Your task to perform on an android device: I am going to prepare Baked Tofu cheesecake for myself but dont know how to do so , Find the recipe for the same and launch it in the All Recipe app .
Image 0: 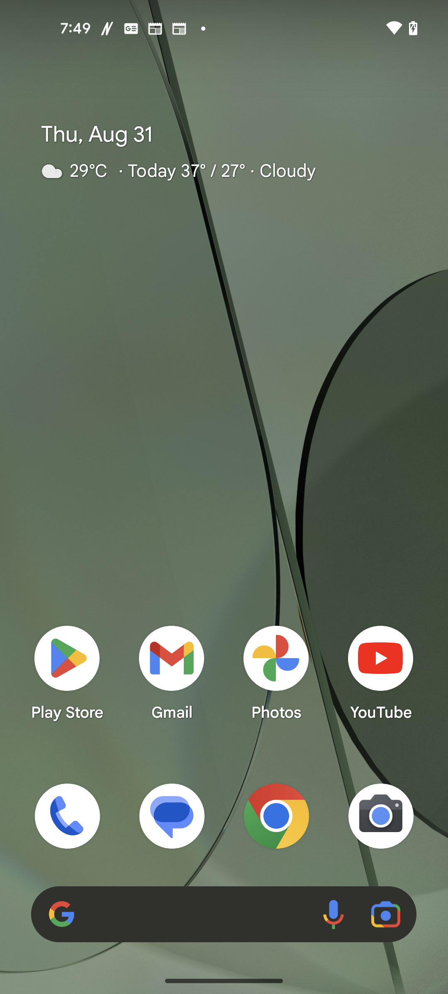
Open the All Recipe app
Step 0: open app "All Recipes"
Image 1: 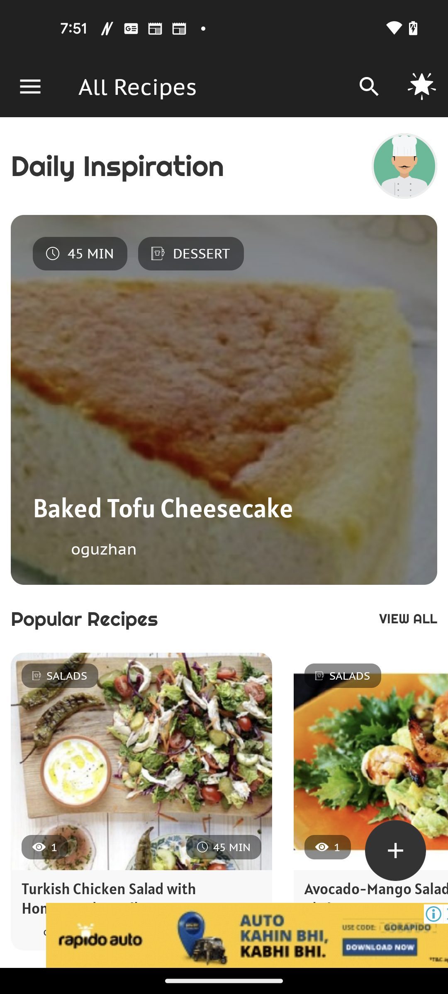
Click on the search icon at the top of the screen
Step 1: click (369, 87)
Image 2: 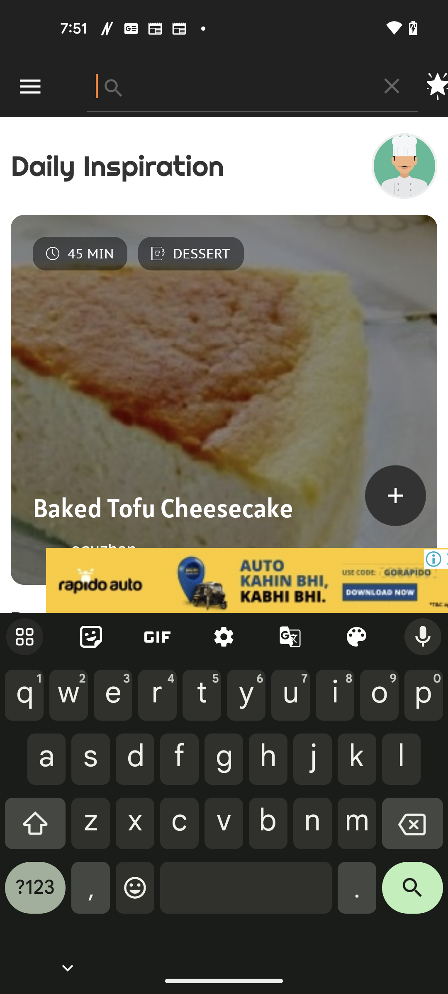
Search for Baked Tofu cheesecake in the search bar
Step 2: type "Baked Tofu cheesecake"
Image 3: 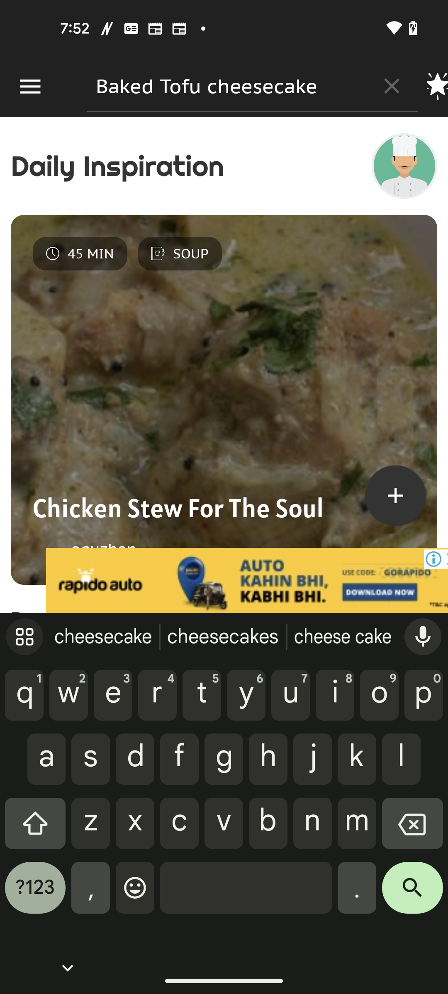
Click on the search button at the bottom right corner of the keyboard
Step 3: click (412, 894)
Image 4: 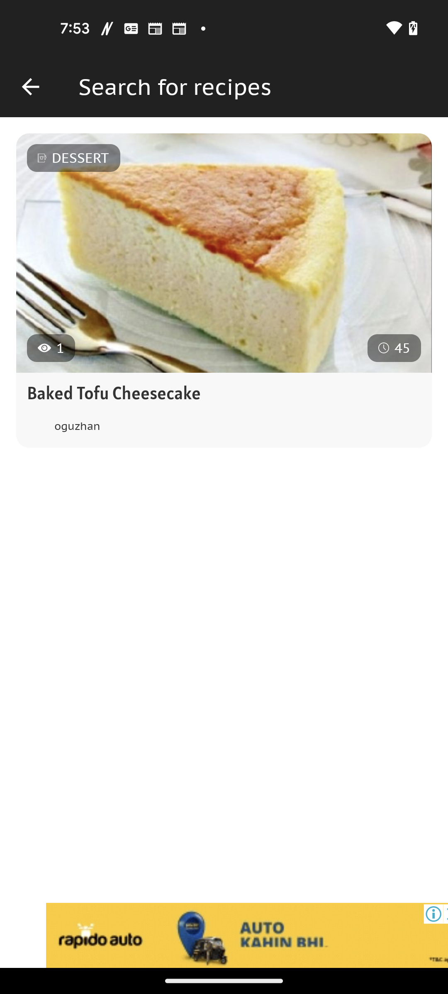
Click on the image of the cheesecake
Step 4: click (236, 226)
Image 5: 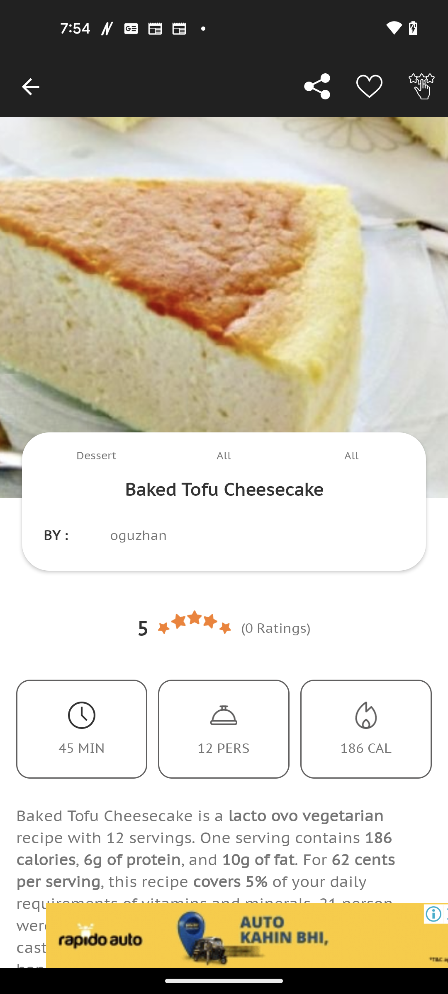
Scroll up to look for the recipe
Step 5: scroll down
Image 6: 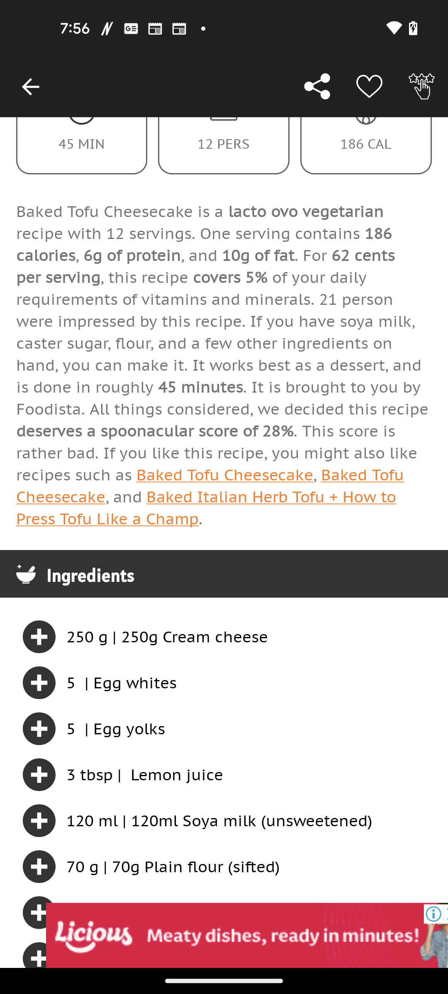
Scroll up to look for the recipe
Step 6: scroll down
Image 7: 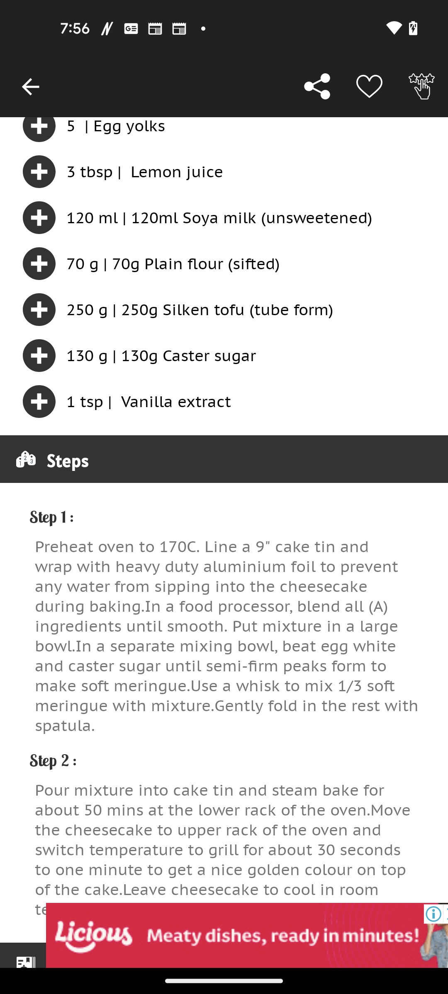
Scroll up to look for the recipe
Step 7: scroll down